Your task to perform on an android device: I would like to see the Ubuy app's editorial review.
Image 0: 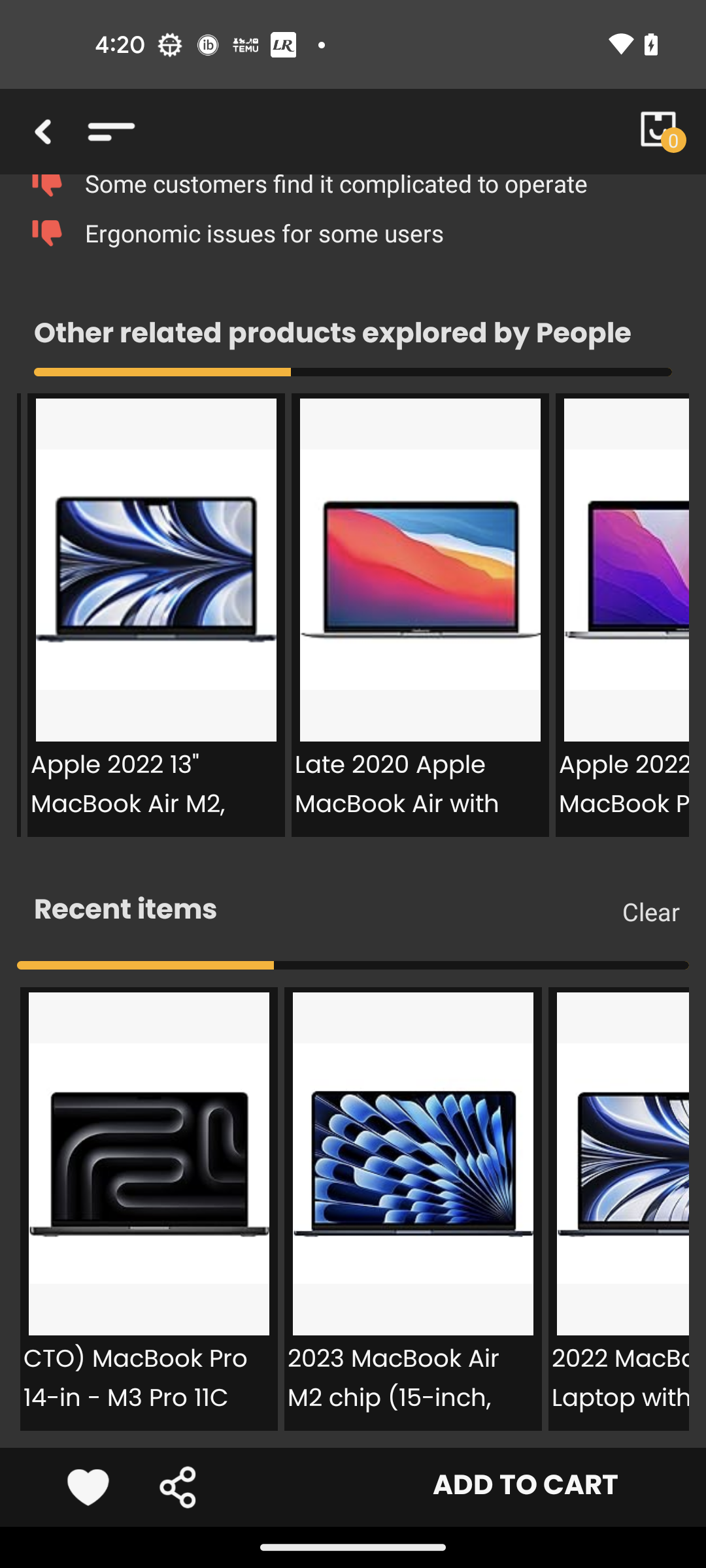
Swipe down to the editorial review
Step 0: scroll up